Your task to perform on an android device: I want to upload a file of The Diary of a Young Girl, written by Anne Frank, in PDF form to my favorite books folder on the Drive app. It is my favorite book, so whenever I am free, I will read this book in PDF format
Image 0: 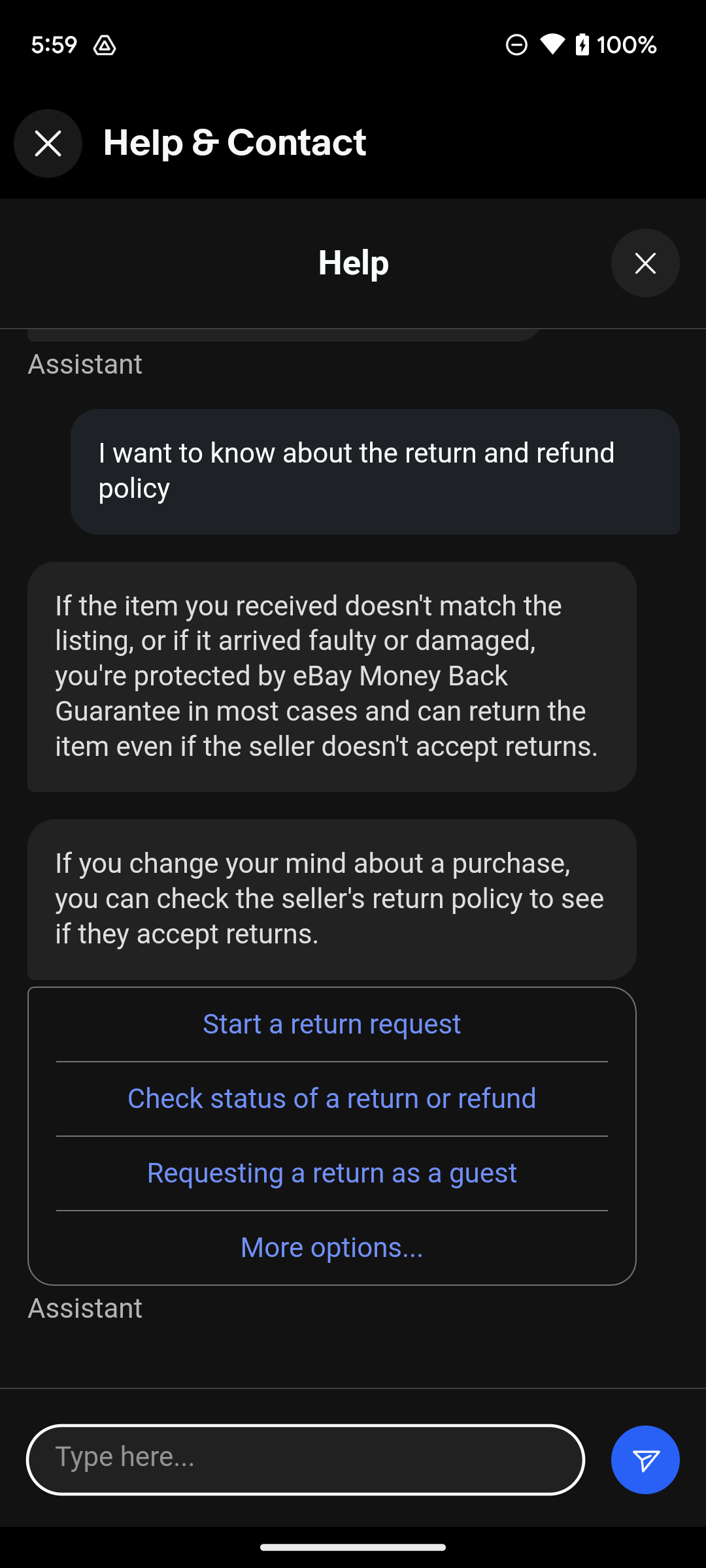
Open the Drive app
Step 0: open app "Drive"
Image 1: 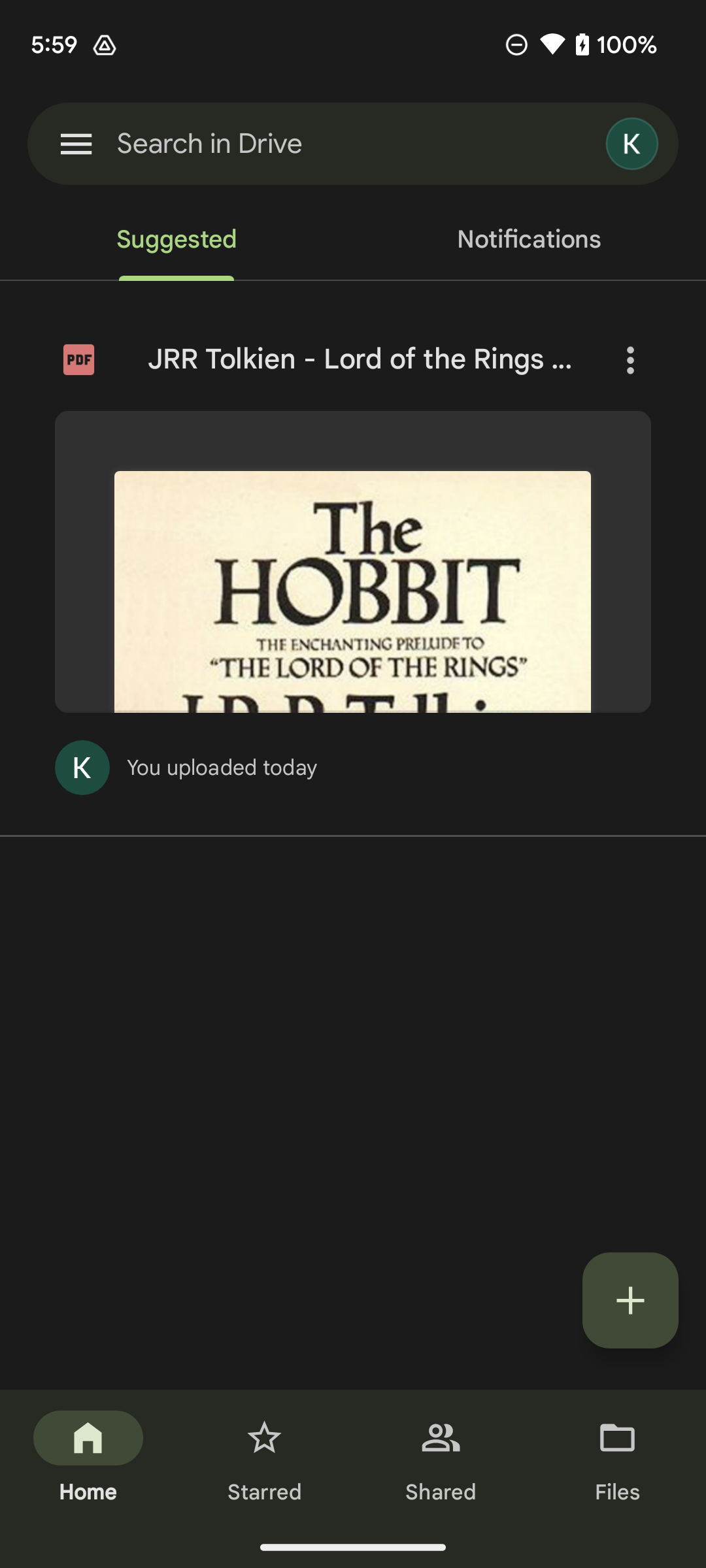
Click on the files icon at the bottom right of the screen
Step 1: click (618, 1458)
Image 3: 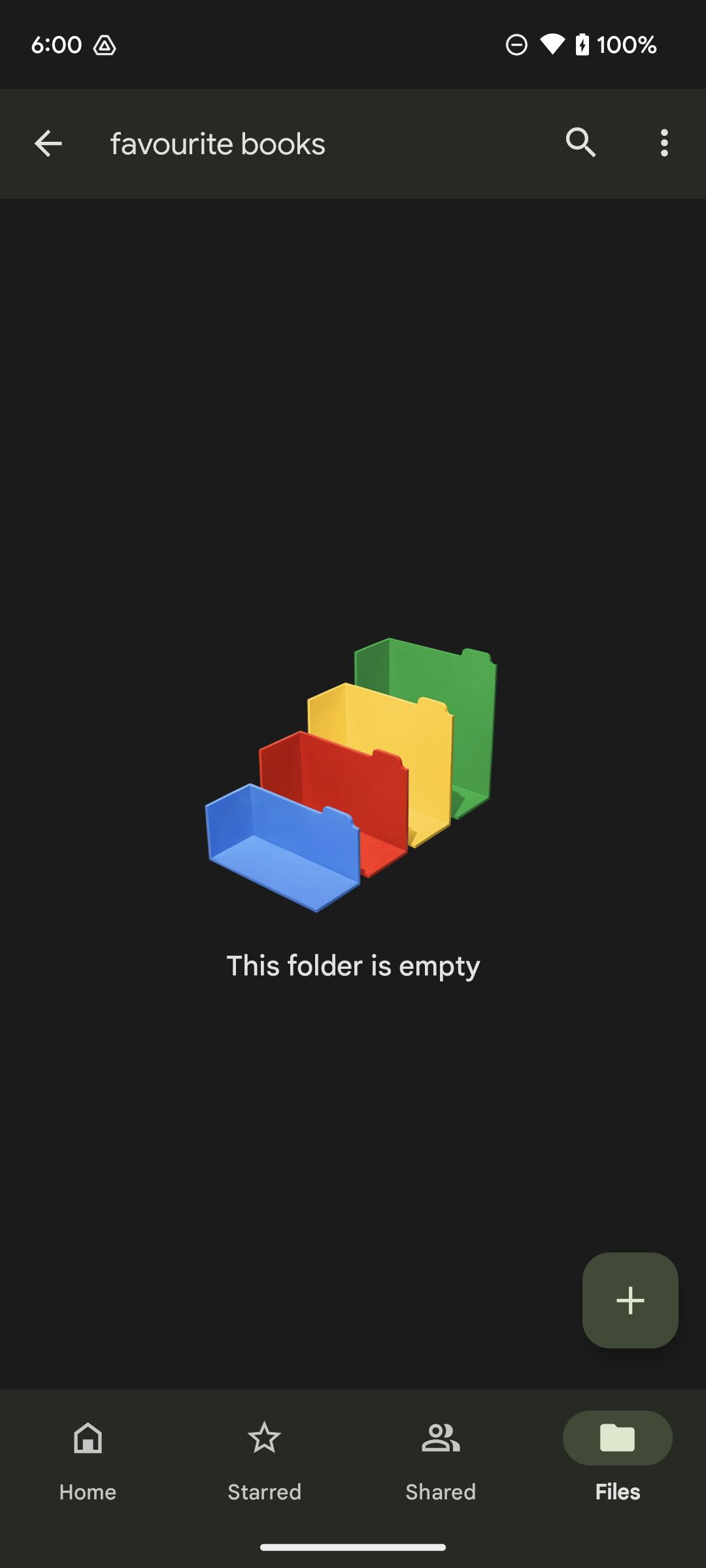
Click on the plus icon button at the bottom of the screen
Step 3: click (630, 1300)
Image 4: 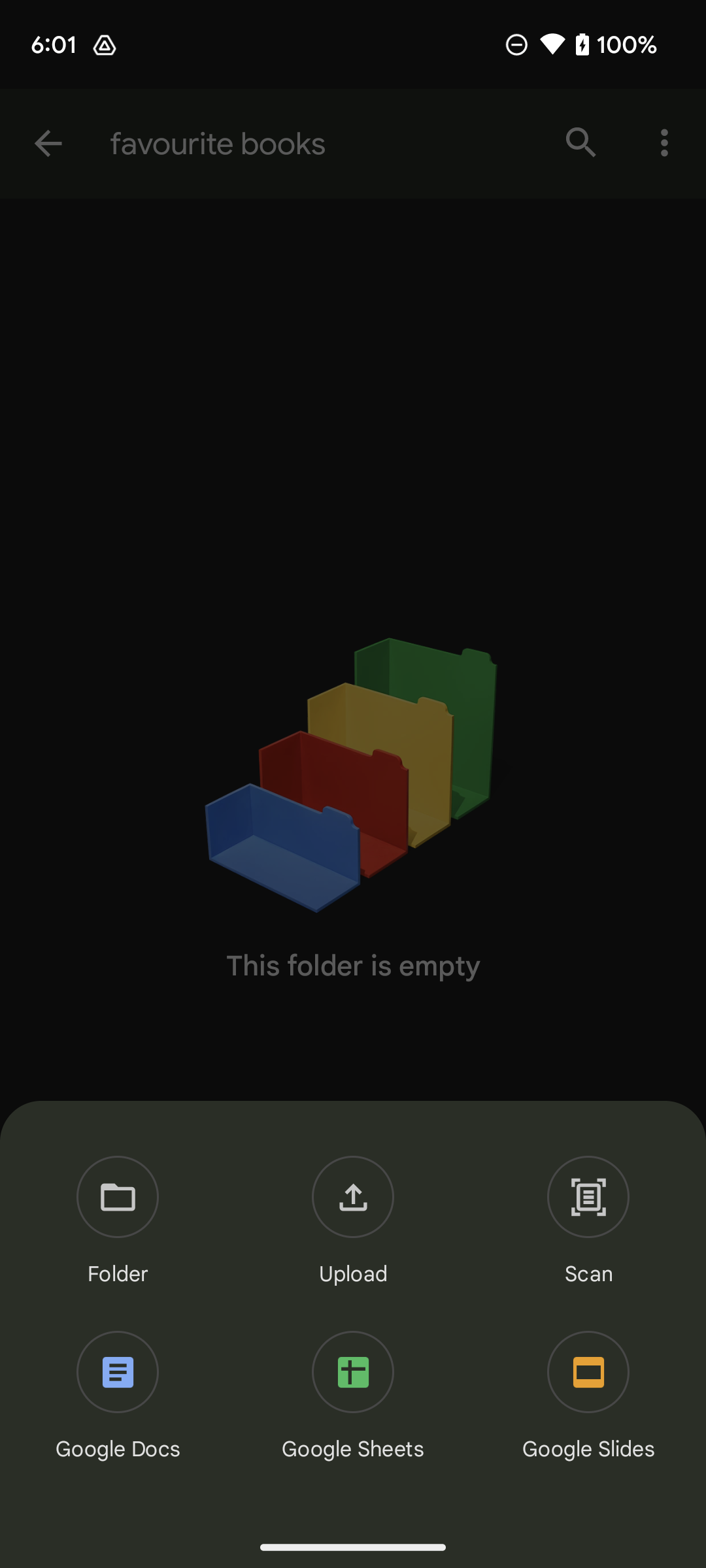
Click on the upload option 
Step 4: click (353, 1222)
Image 5: 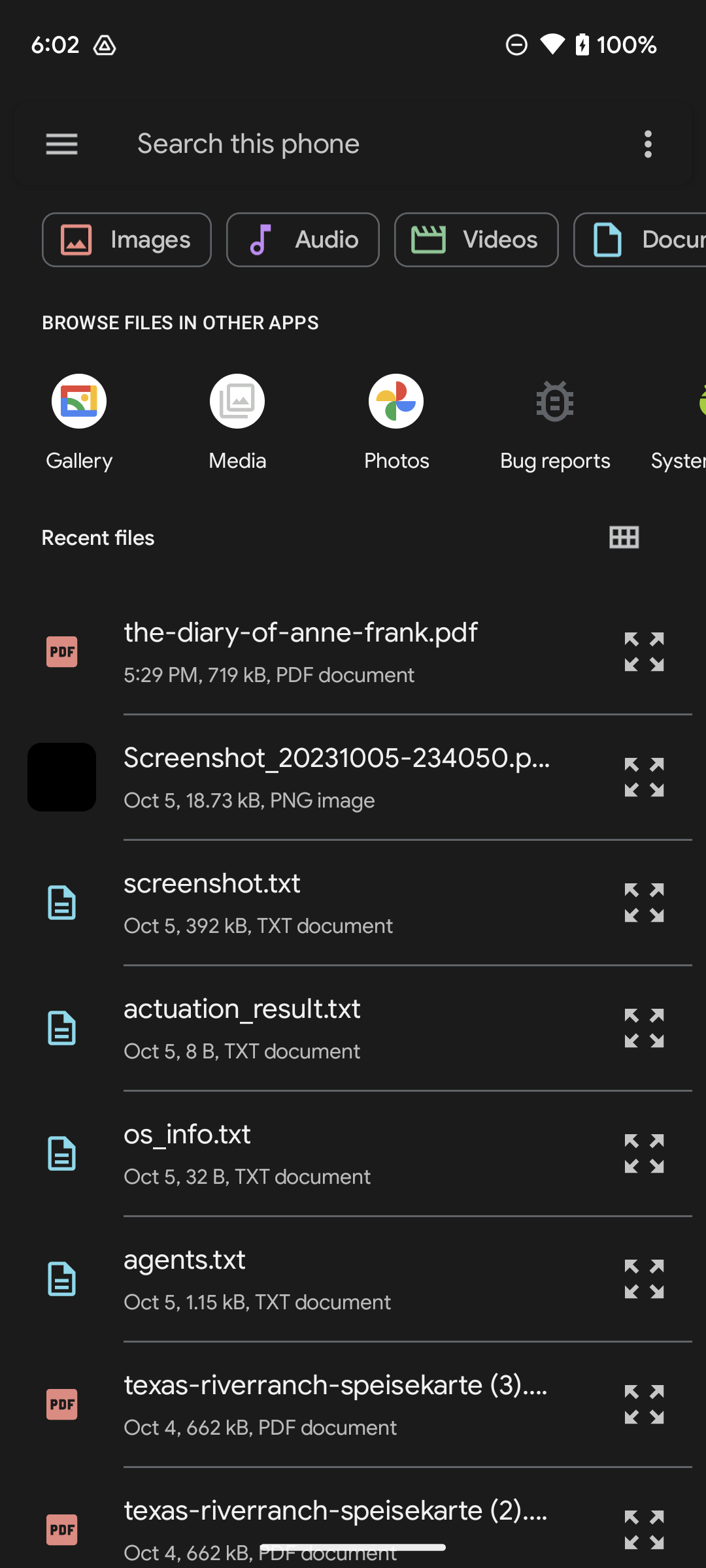
Click on the first pdf option 
Step 5: click (269, 675)
Image 6: 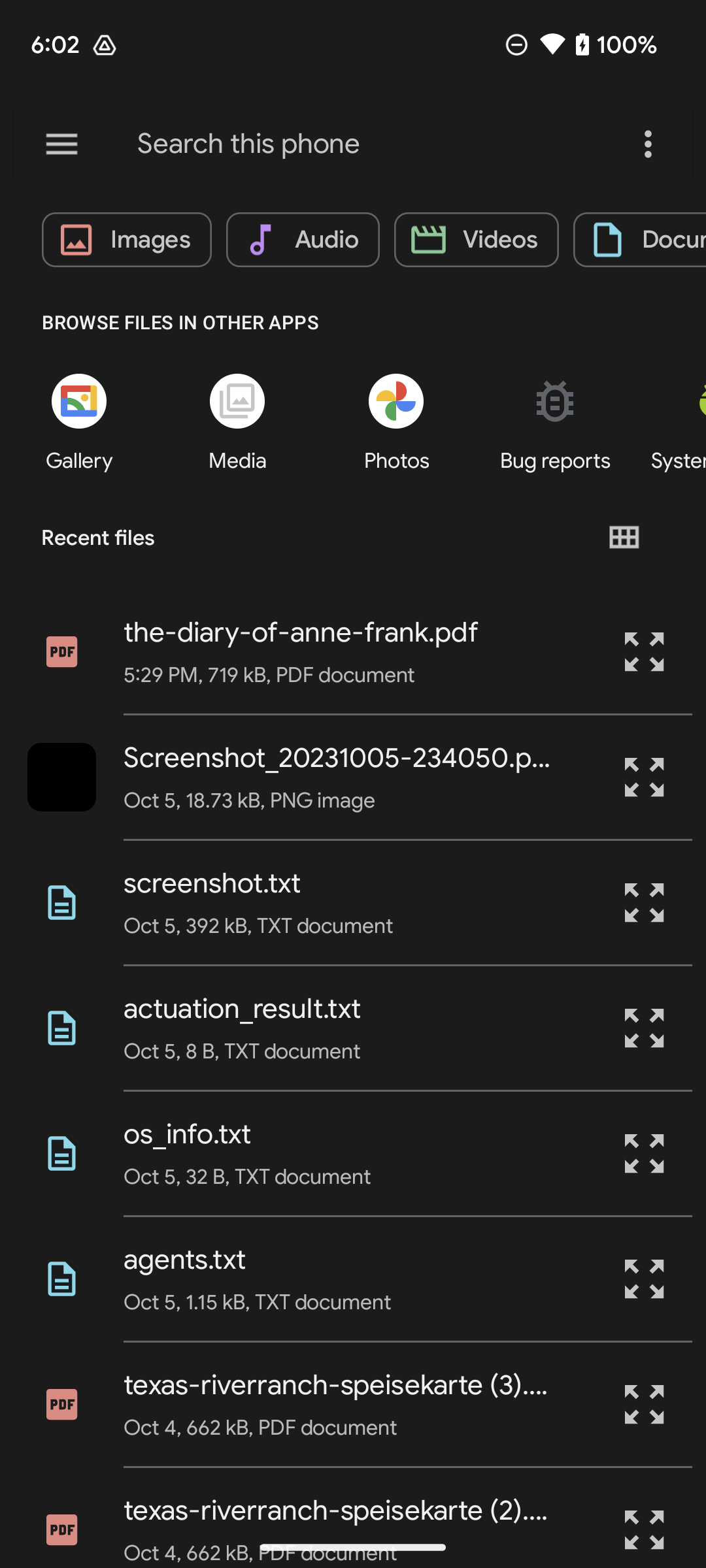
Click on the first pdf option 
Step 6: wait